Your task to perform on an android device: I want to slightly boost the brightness on the Wattpad app since it will be more comfortable to read the book
Image 0: 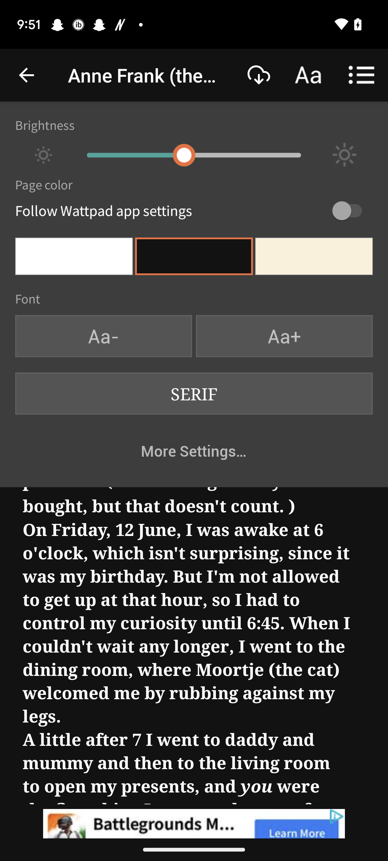
Click on the Brightness icon scale 
Step 0: click (156, 156)